Your task to perform on an android device: Save the audio I have recorded in the Easy Voice Recorder app.
Image 0: 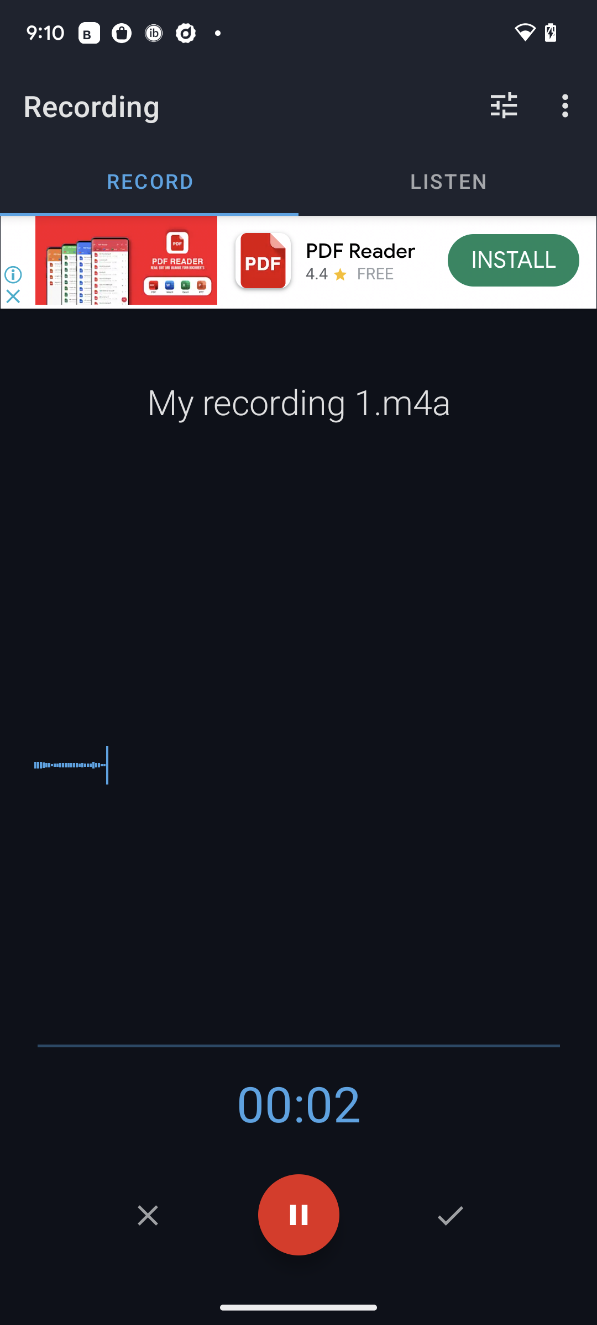
Click on the tick icon at the bottom right of the screen.
Step 0: click (450, 1215)